Your task to perform on an android device: Go back to the previous page.
Image 0: 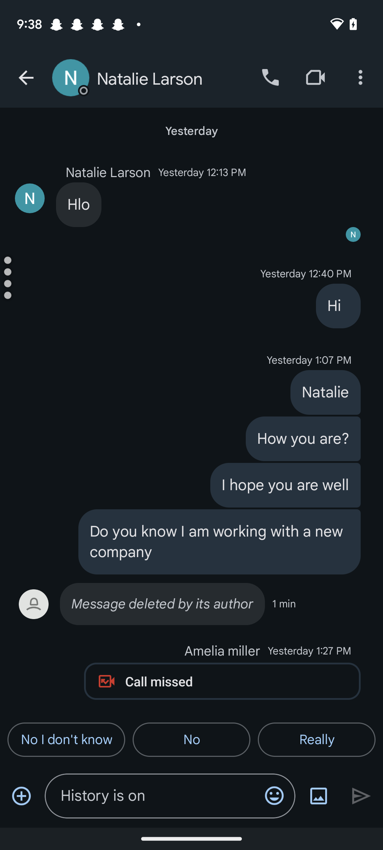
View all the Messages  in the inbox for me on the Chat app.
Step 0: press back button